Your task to perform on an android device: I really liked LUNNOM LED light bulb, so i want to read its reviews.
Image 0: 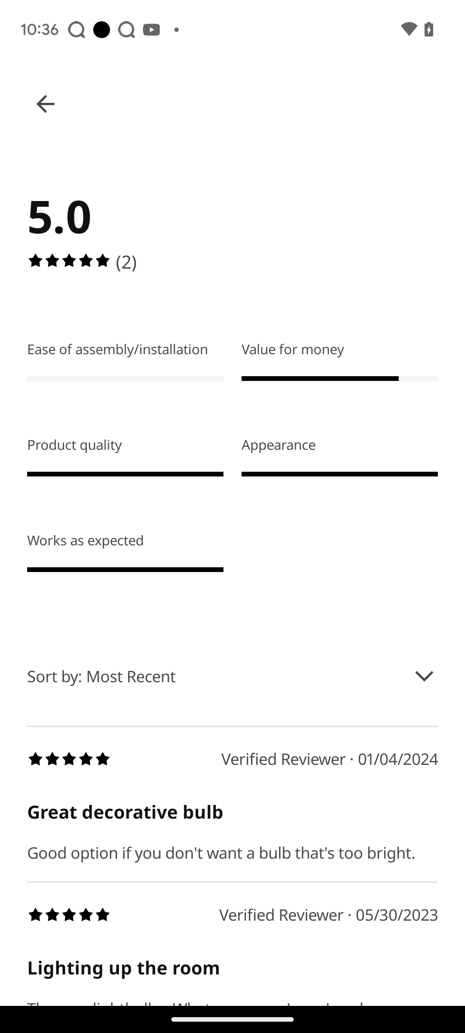
Go back to the previous screen
Step 0: press back button
Image 1: 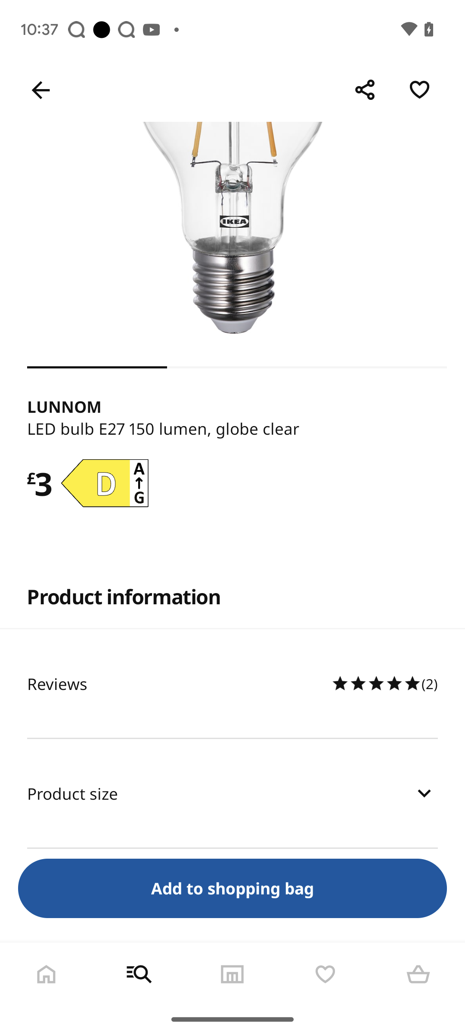
click on add to shopping bag option
Step 1: click (232, 888)